Your task to perform on an android device: Since I want to learn more about the train's amenities, I want to check the earliest train scheduled on Novemeber 9, 2023
Image 0: 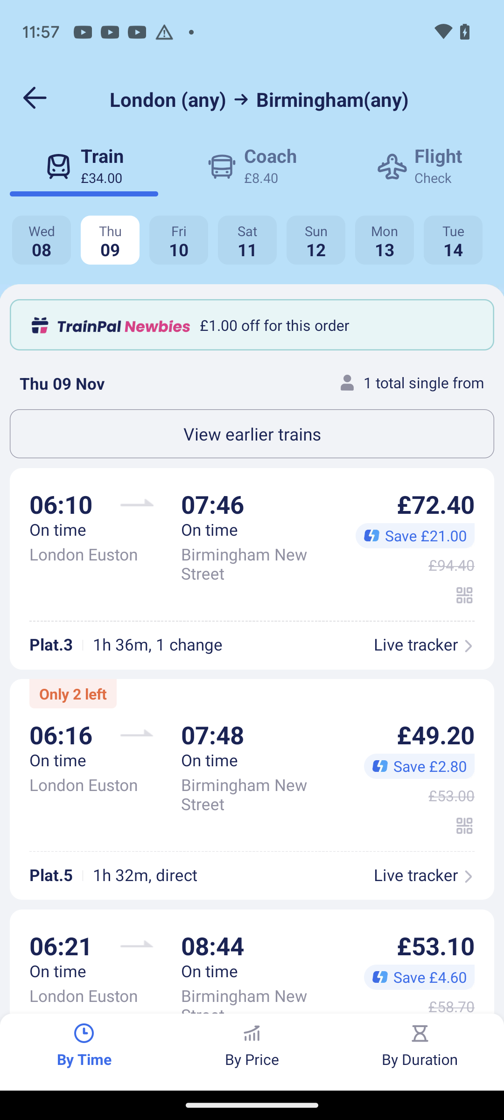
Click on view earlier trains
Step 0: click (252, 434)
Image 1: 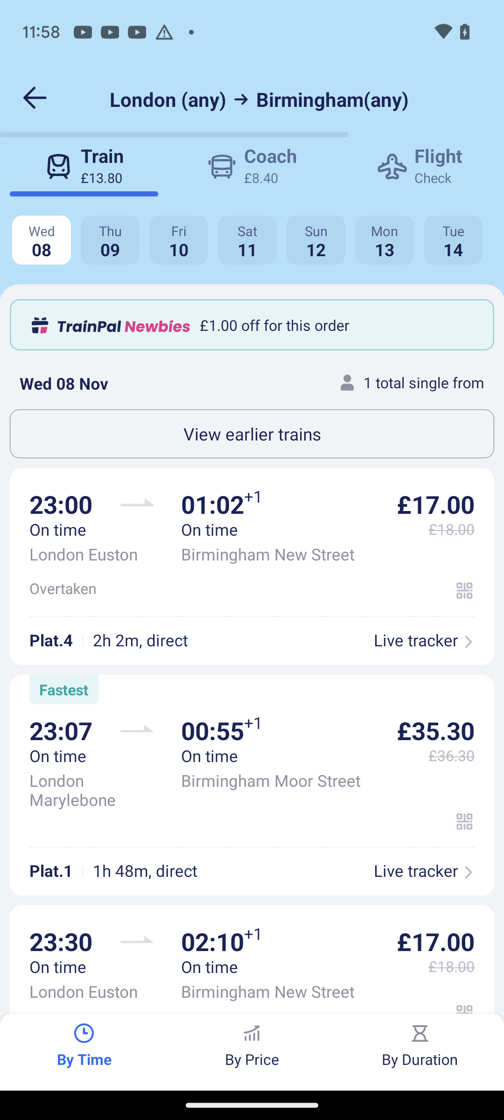
Click on thursday 09 
Step 1: click (110, 250)